Your task to perform on an android device: Delete My recording 2.m4a from the Easy Voice Recorder app.
Image 0: 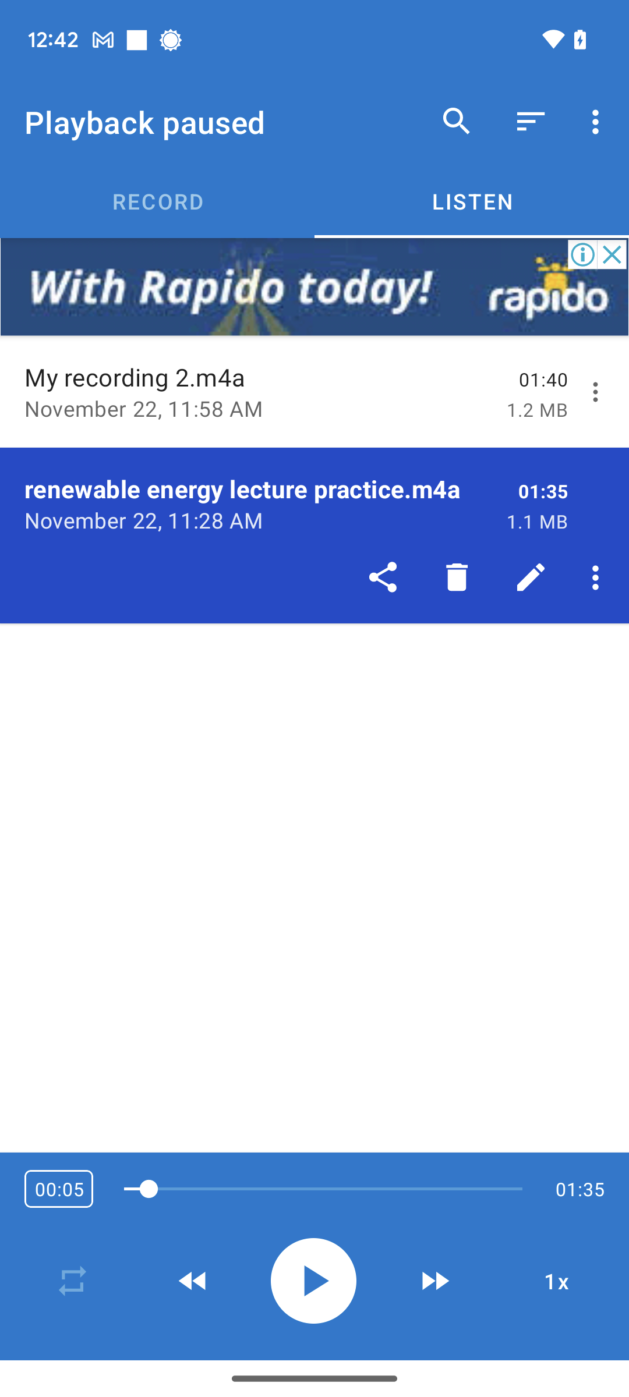
Click on the three dot menu icon of My recording 2.
Step 0: click (598, 392)
Image 1: 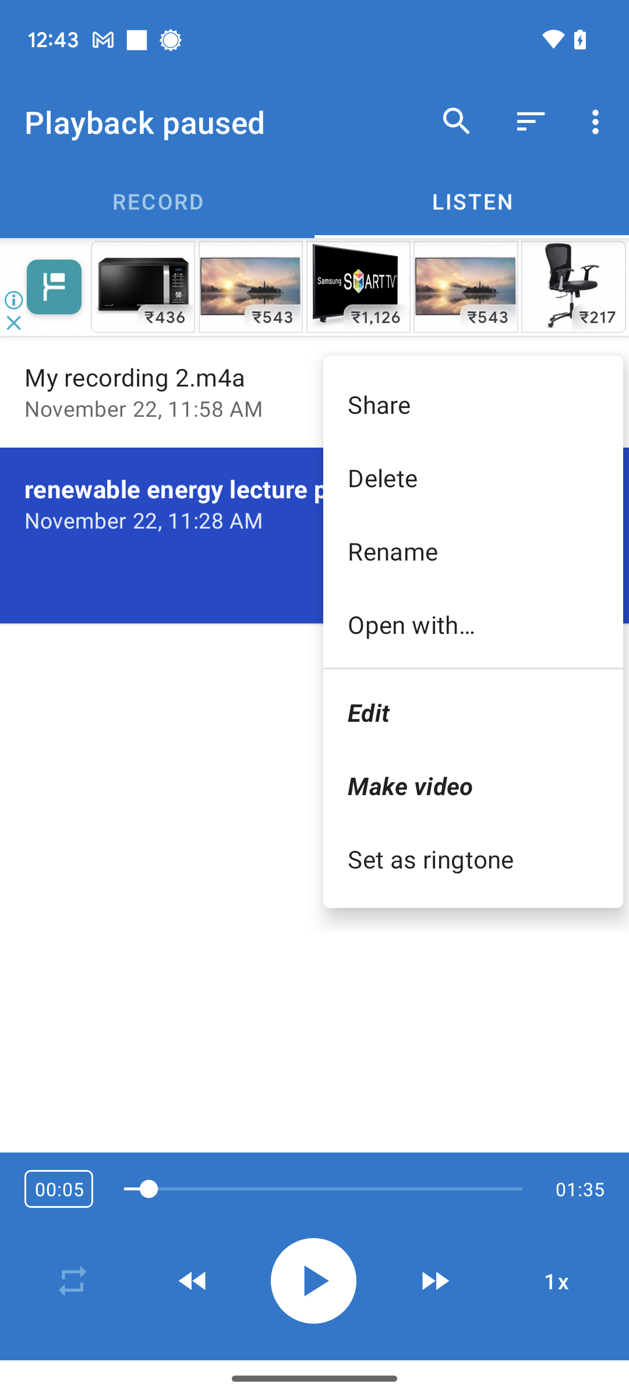
Click on the Delete option.
Step 1: click (473, 477)
Image 2: 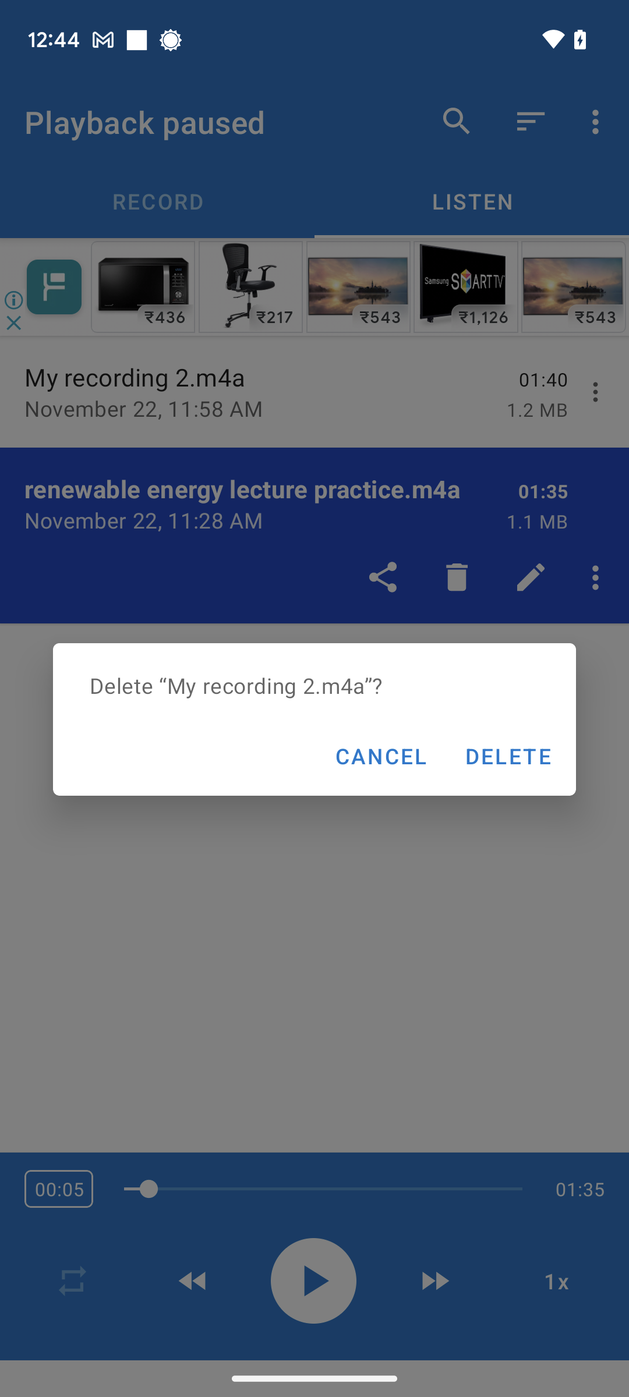
Click on delete.
Step 2: click (507, 756)